Your task to perform on an android device: I want to look for the recent pictures taken by my phone camera. Look for the latest images in the Gallery app.
Image 0: 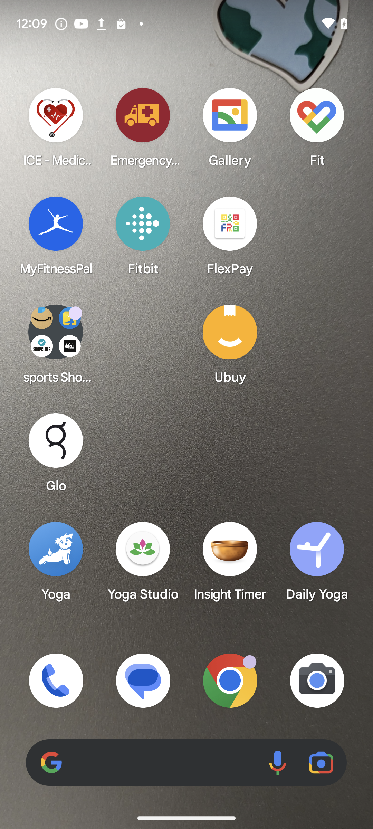
Open the gallery app.
Step 0: open app "Gallery"
Image 1: 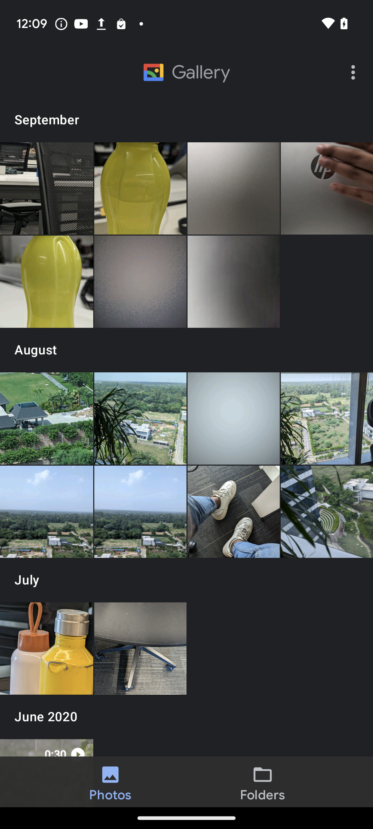
Open the first photo of September month
Step 1: click (47, 188)